Your task to perform on an android device: Select the product and add it to your cart on the Amazon app.
Image 0: 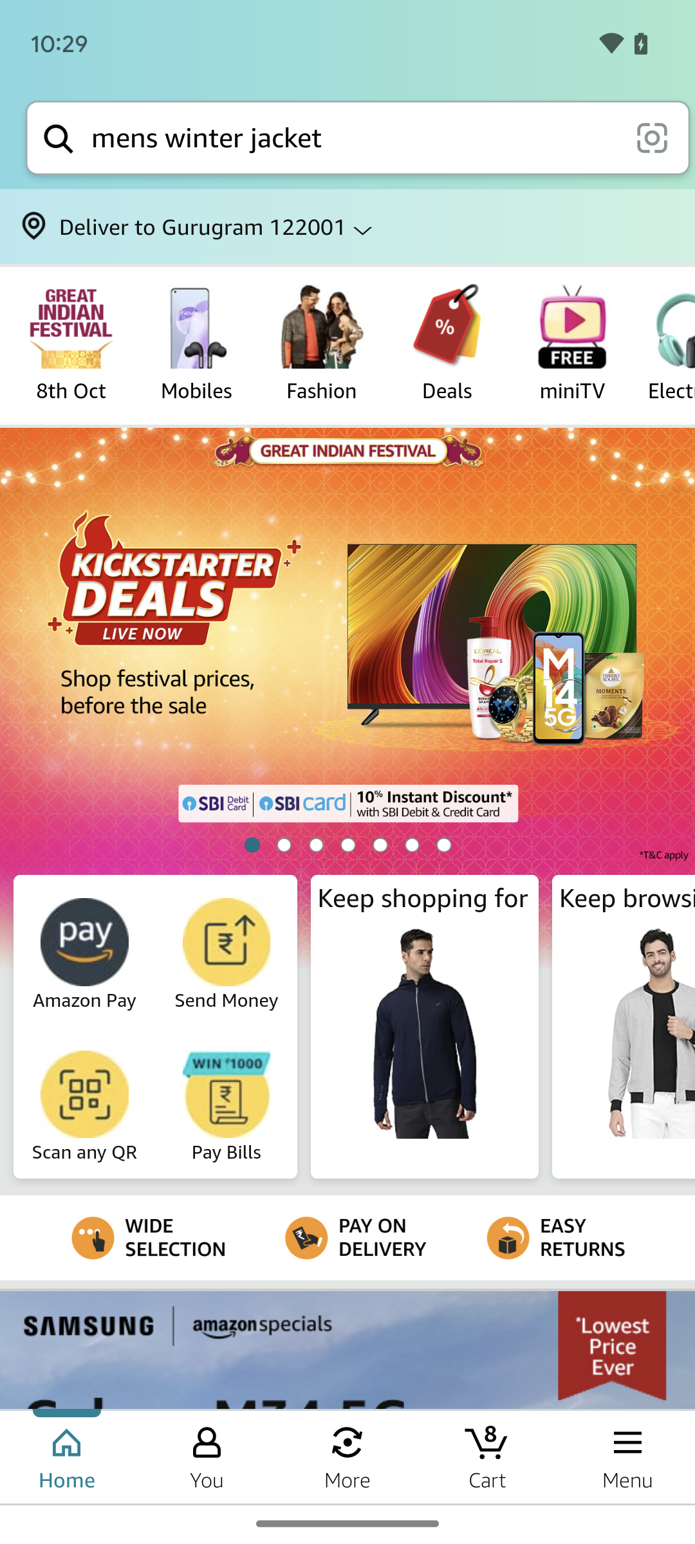
Step 0: wait
Image 1: 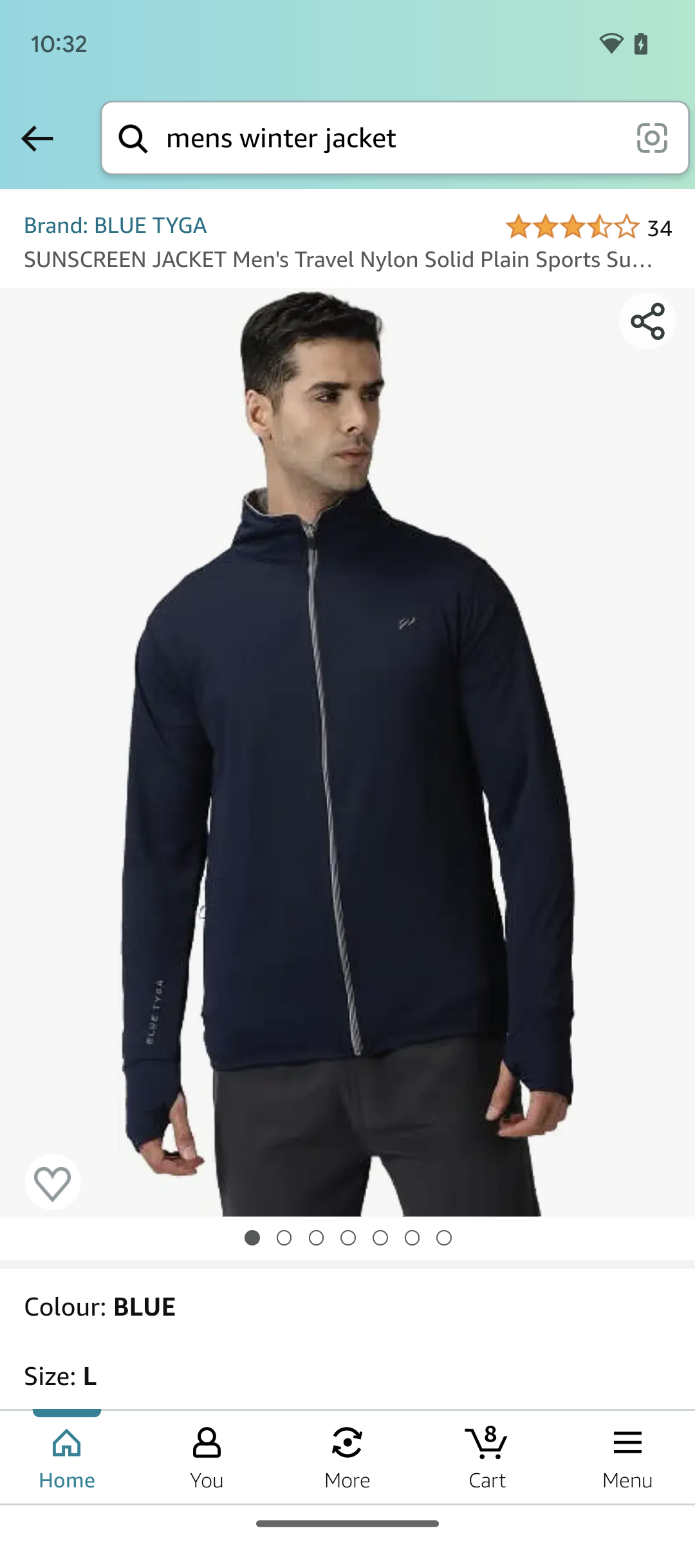
Scroll up to add to cart.
Step 1: scroll down
Image 2: 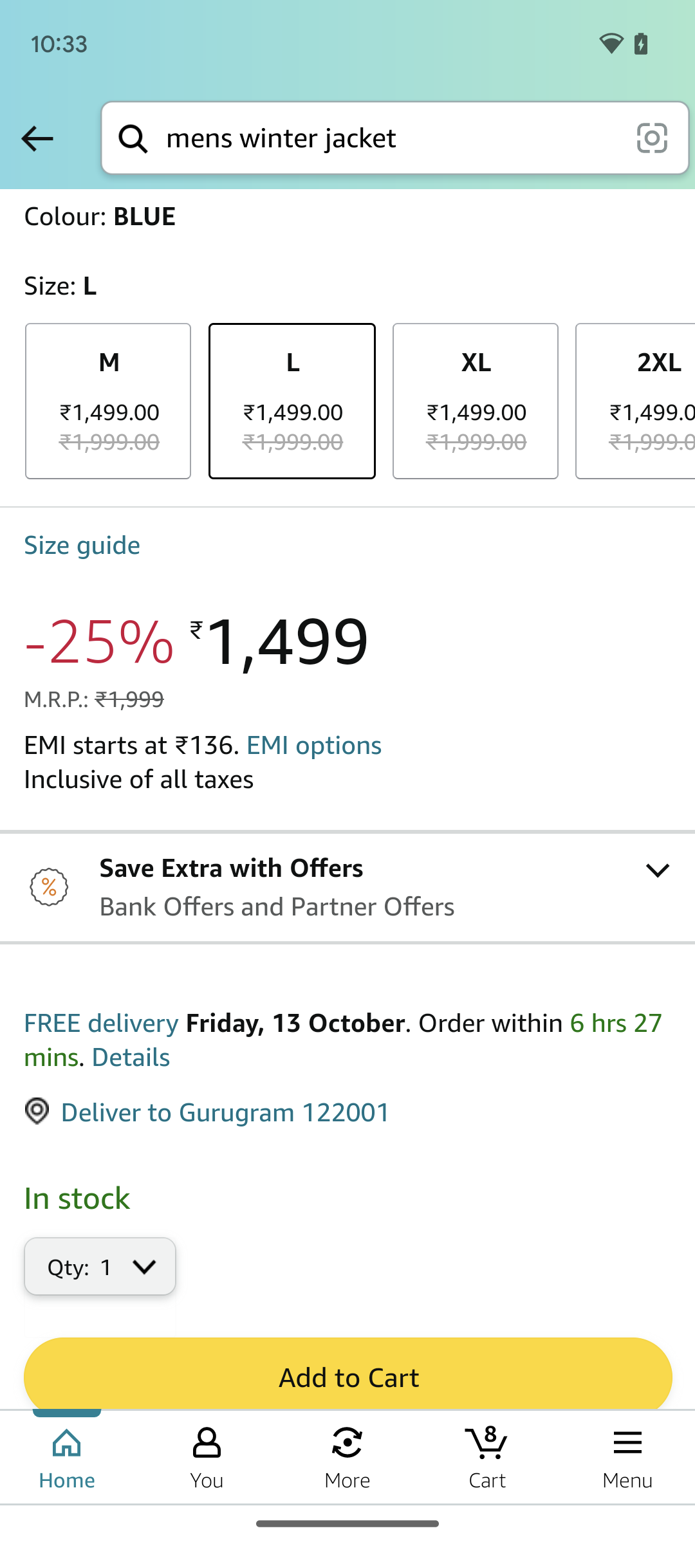
Tap Add to Cart.
Step 2: click (347, 1374)